Your task to perform on an android device: on order to make sure I don't miss anything, I want to look through the Detroit to Chicago flight specifics on the Booking.com app.
Image 0: 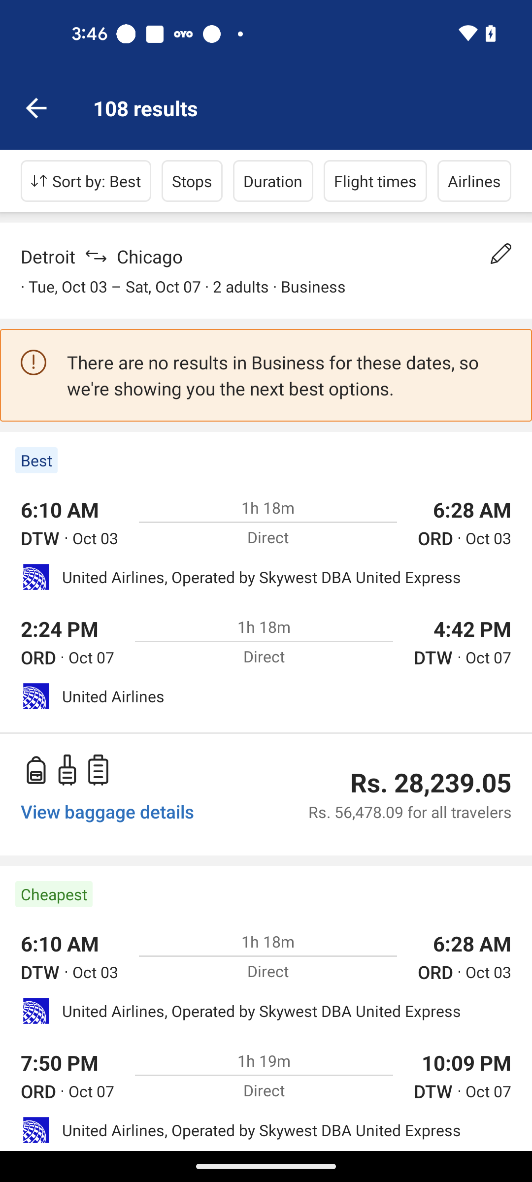
Open the first flight from search results
Step 0: click (60, 509)
Image 1: 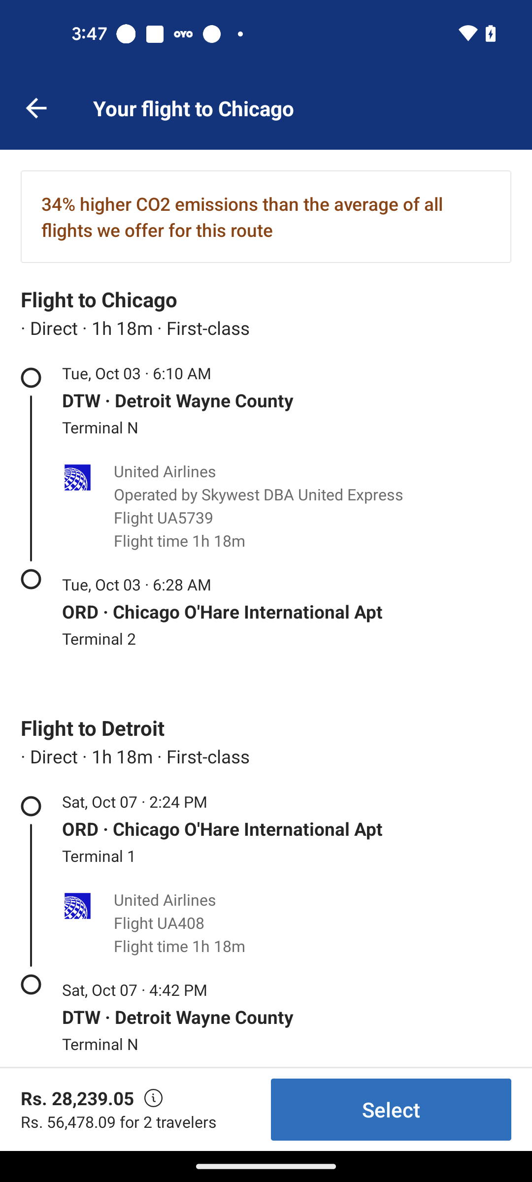
Swipe up to view all details
Step 1: scroll down